Your task to perform on an android device: I need to look up legumes on the instashop app because it's healthy for my family and I'm running low in my pantry.
Image 0: 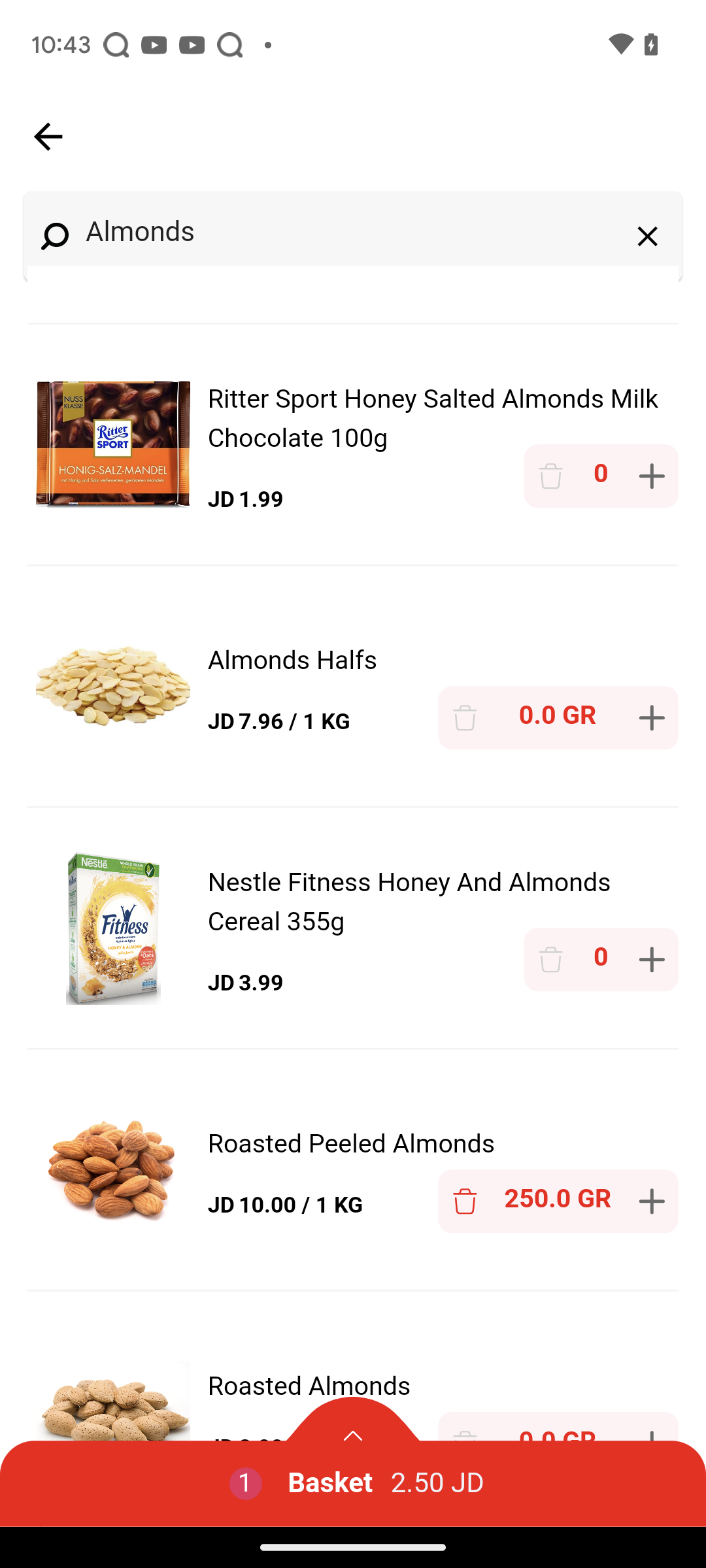
Open instashop app
Step 0: open app "InstaShop"
Image 2: 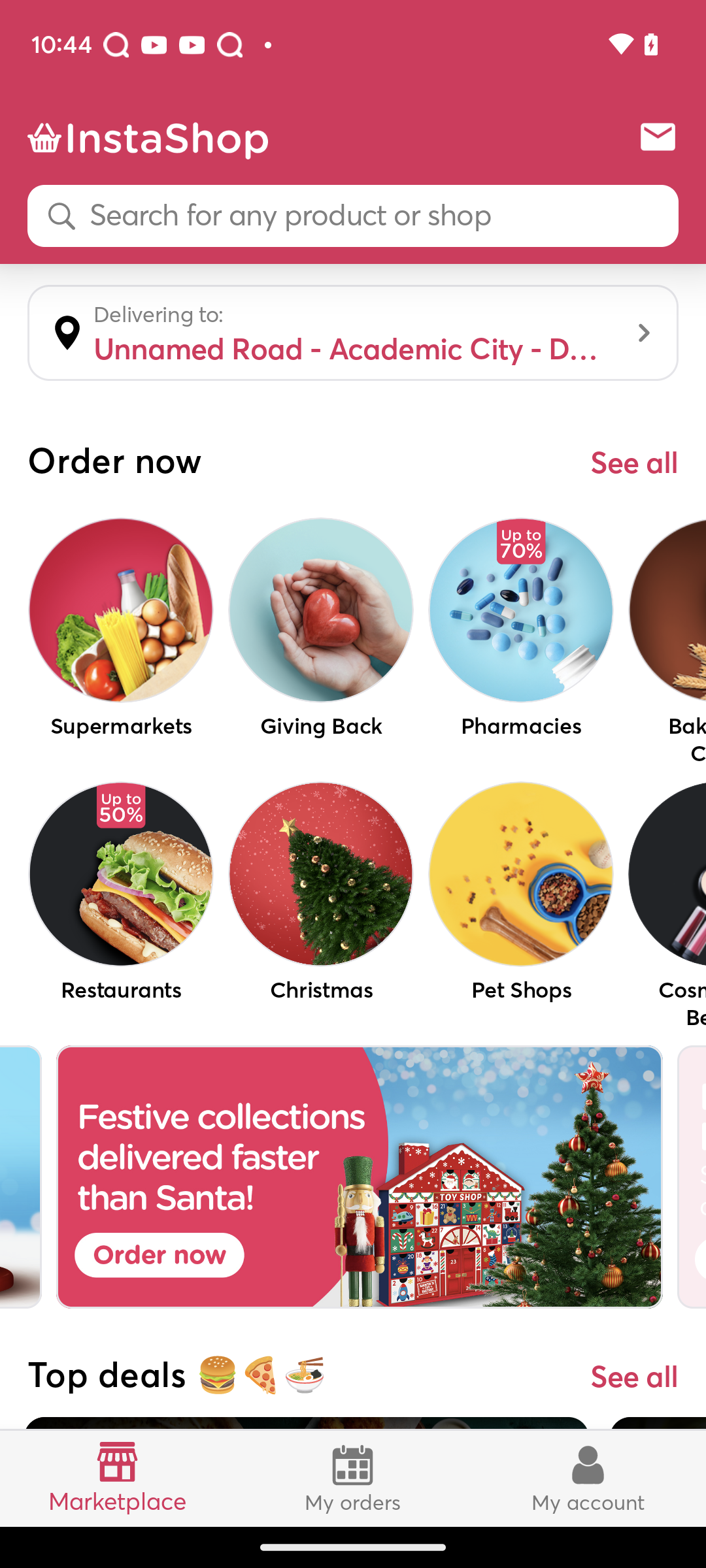
Click on the search textbox at the top of the screen
Step 2: click (373, 216)
Image 3: 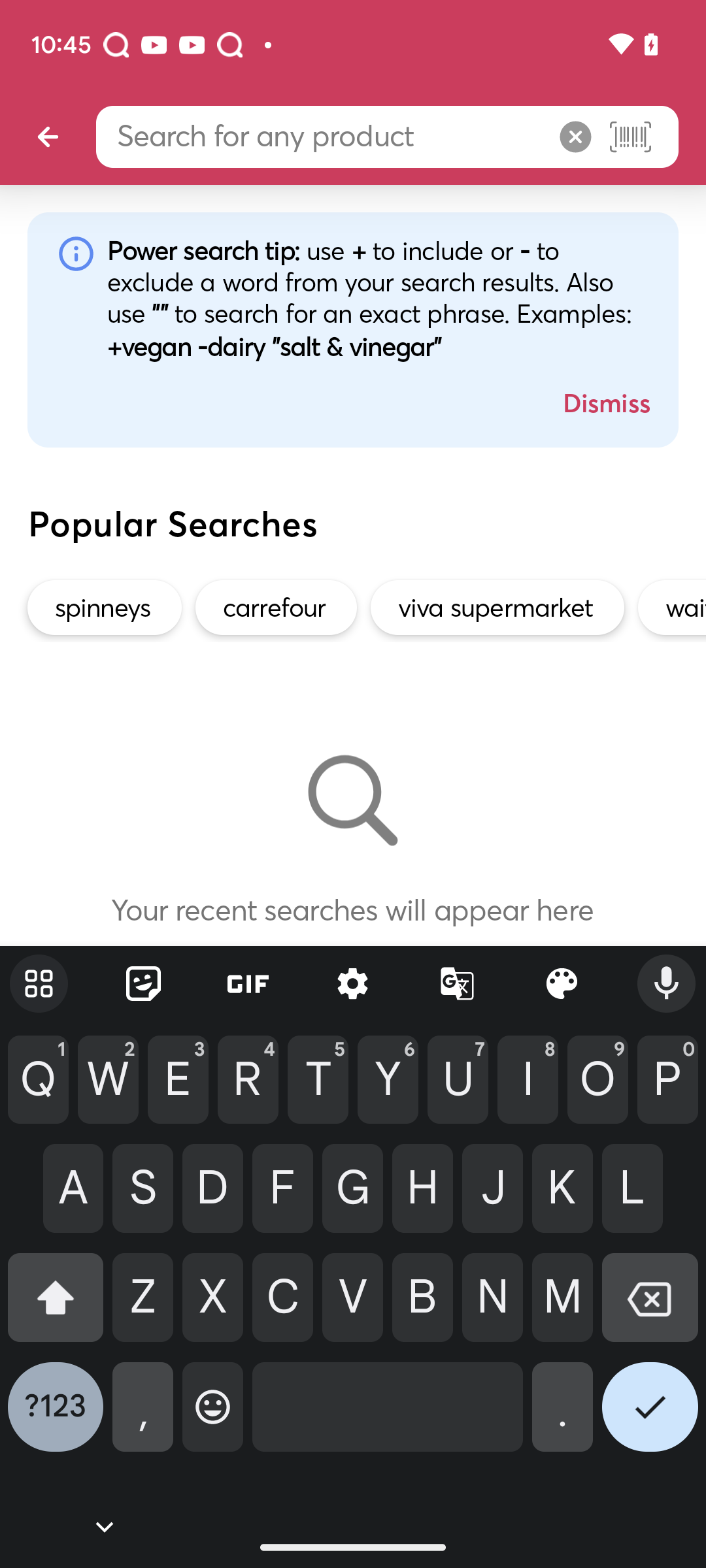
Enter legumes in the search textbox
Step 3: type "Legumes"
Image 4: 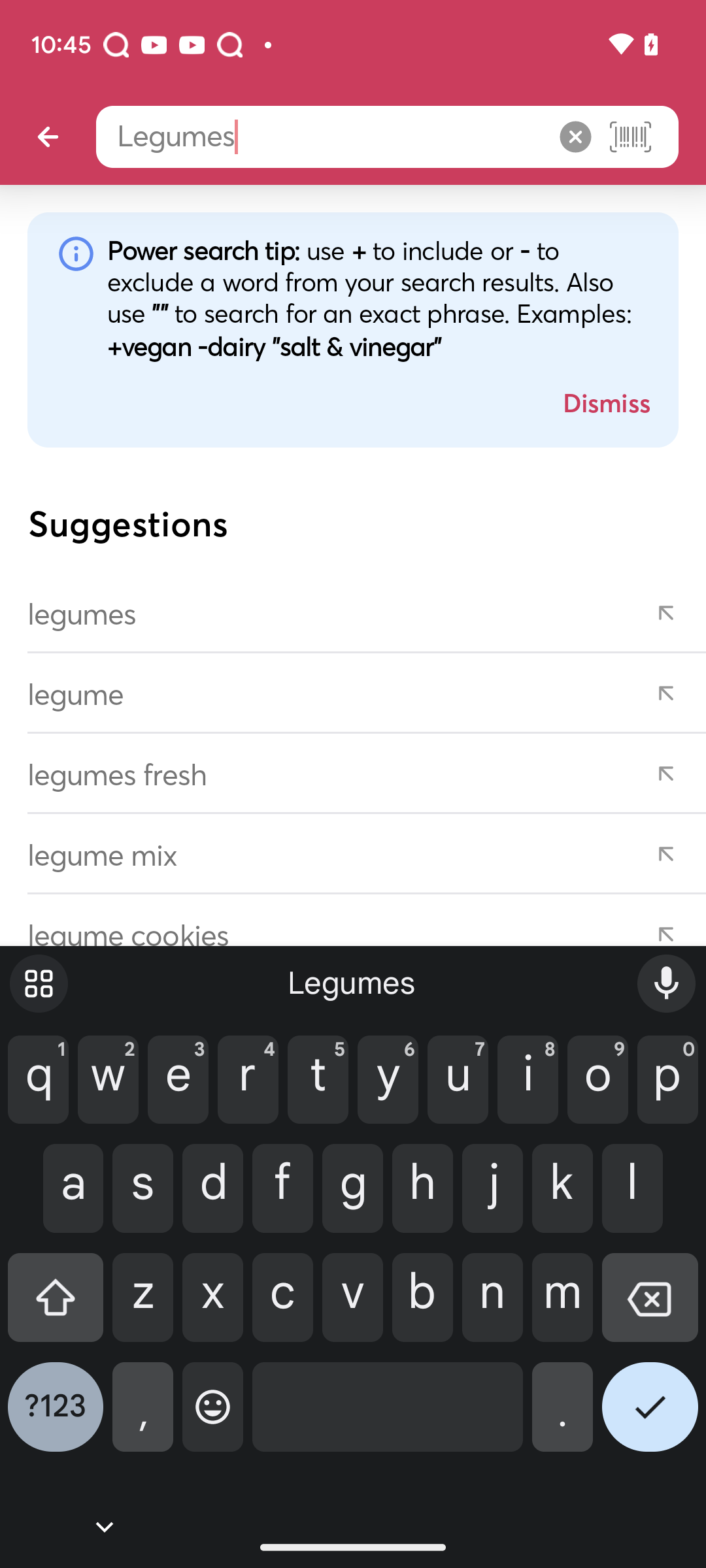
Click on the first recent search result
Step 4: click (327, 613)